Your task to perform on an android device: Move mail from MakeMyTrip to promotion category
Image 0: 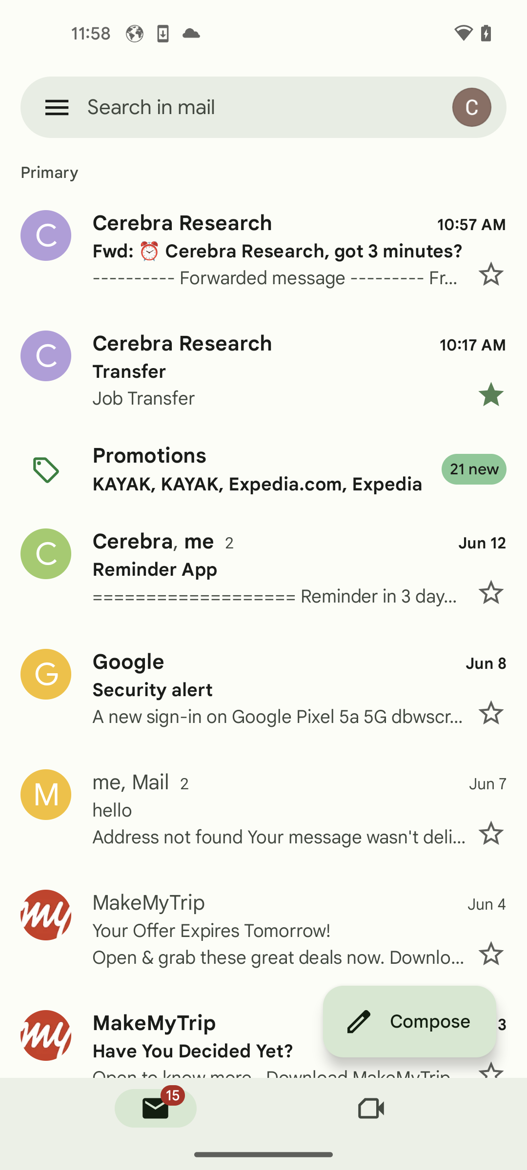
click on MakeMyTrip mail to open
Step 0: click (274, 902)
Image 1: 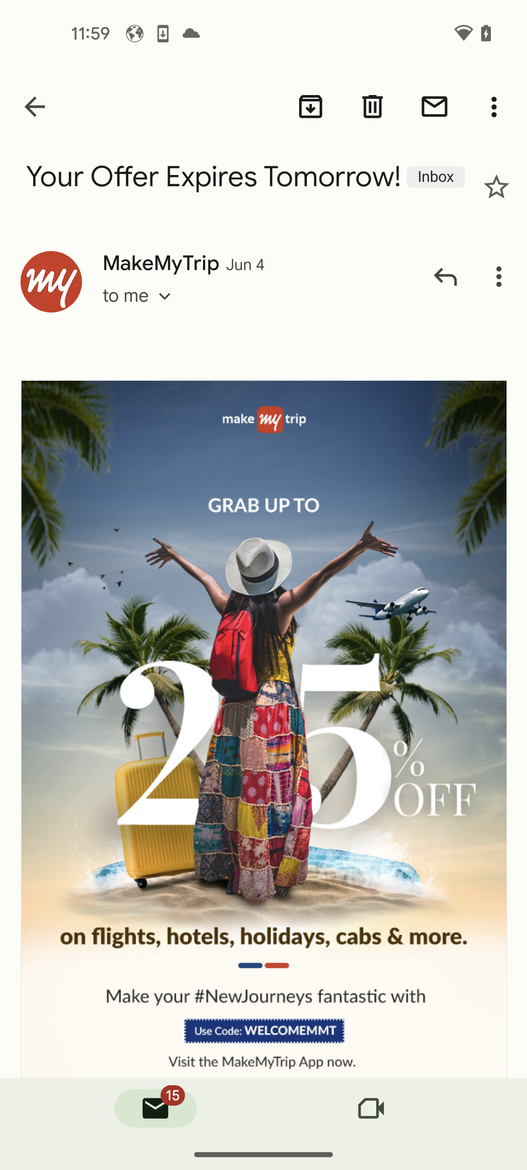
click on the 3 dot icon on the top most right side of screen
Step 1: click (496, 106)
Image 2: 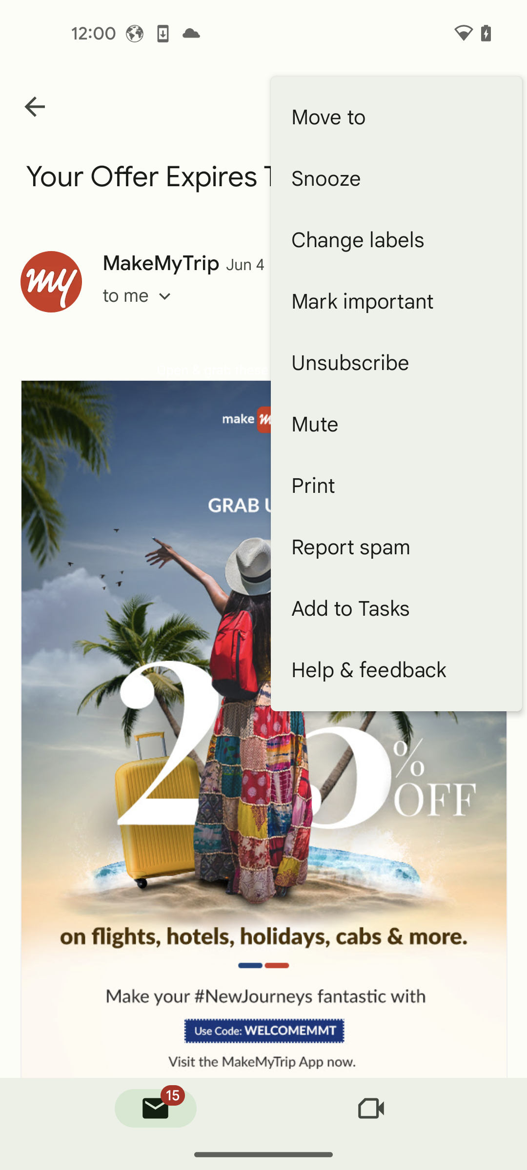
click on move to
Step 2: click (396, 117)
Image 3: 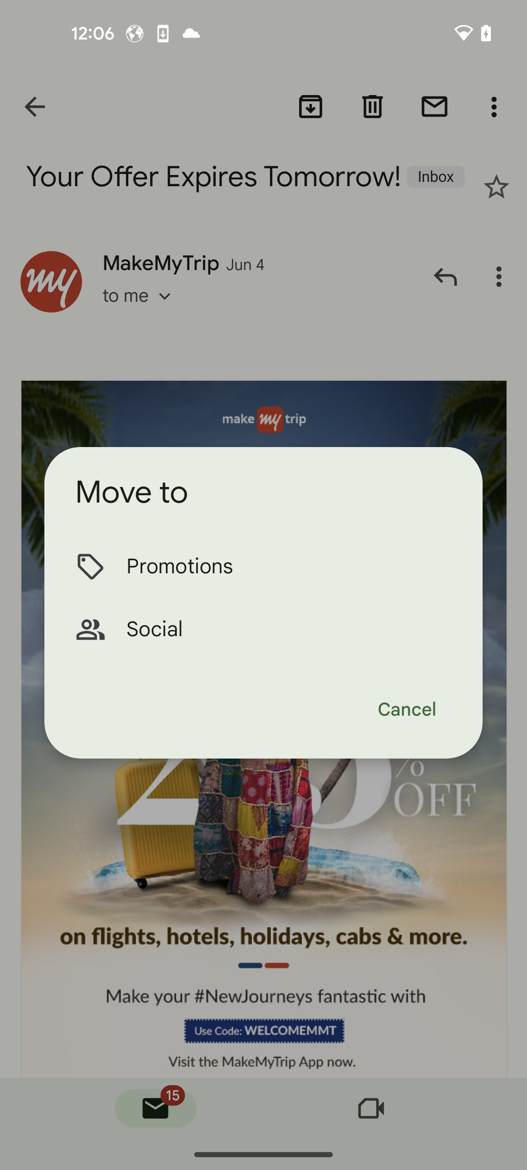
select promotions
Step 3: click (289, 566)